Your task to perform on an android device: Can you switch the display settings in the Kitchen Stories app from Use System Default to Dark?
Image 0: 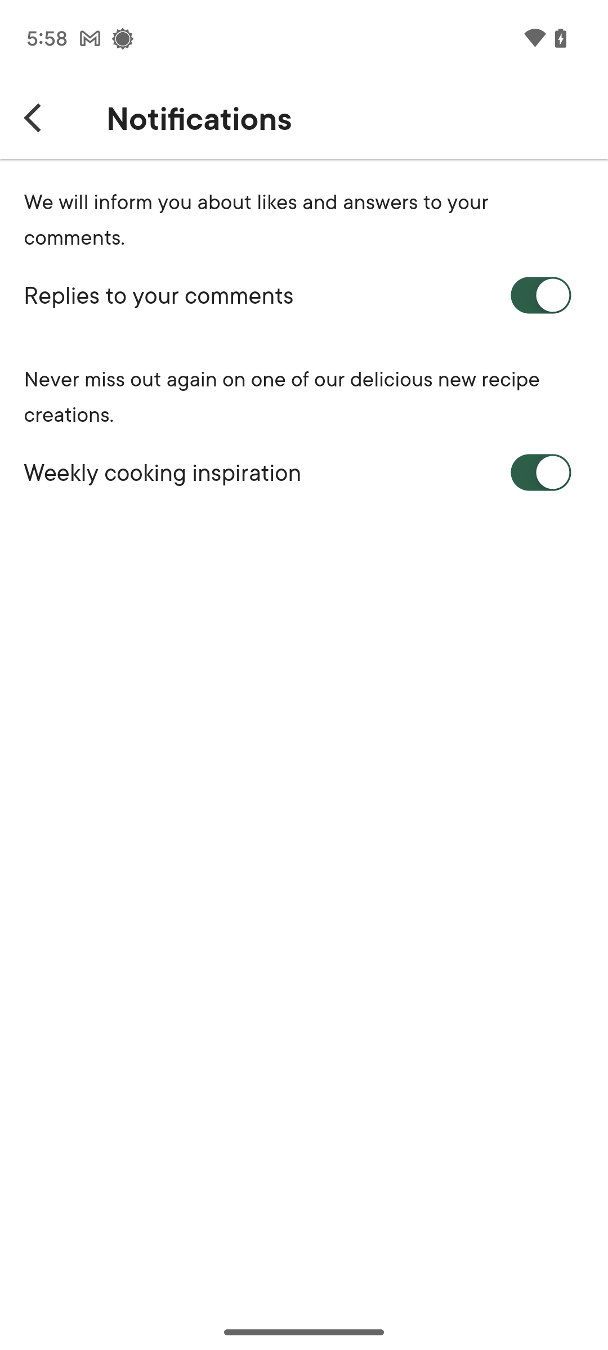
Go back to settings.
Step 0: press back button
Image 1: 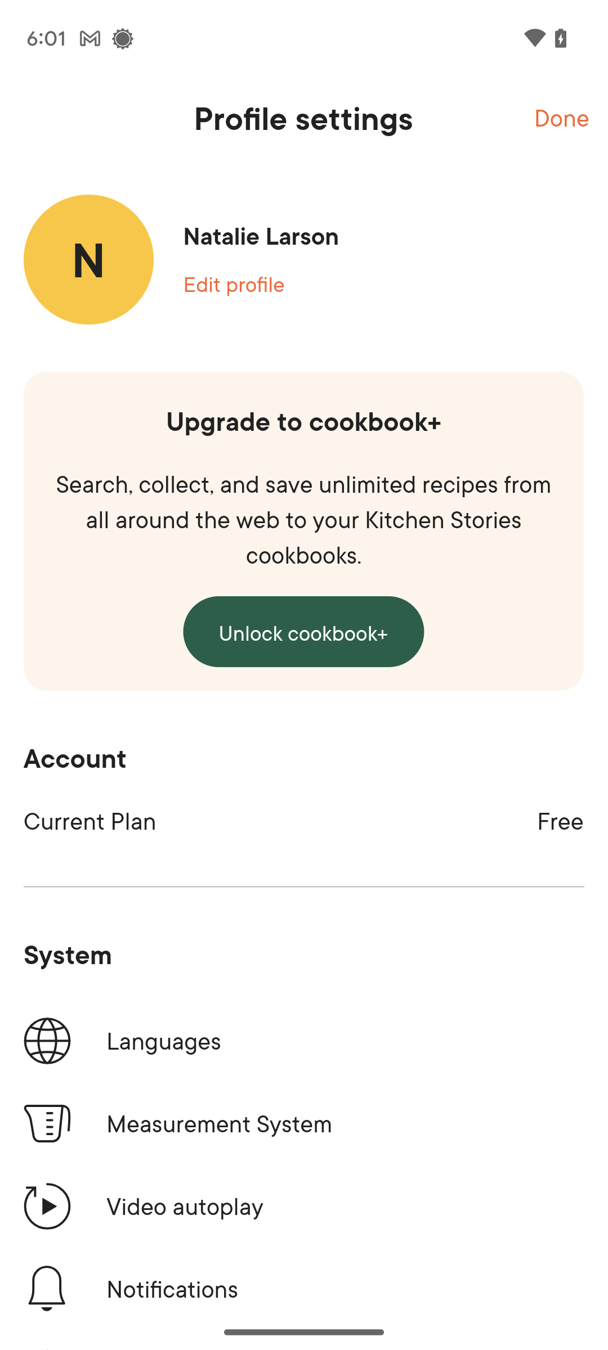
Scroll up on the screen until you find the Display tab.
Step 1: scroll down
Image 2: 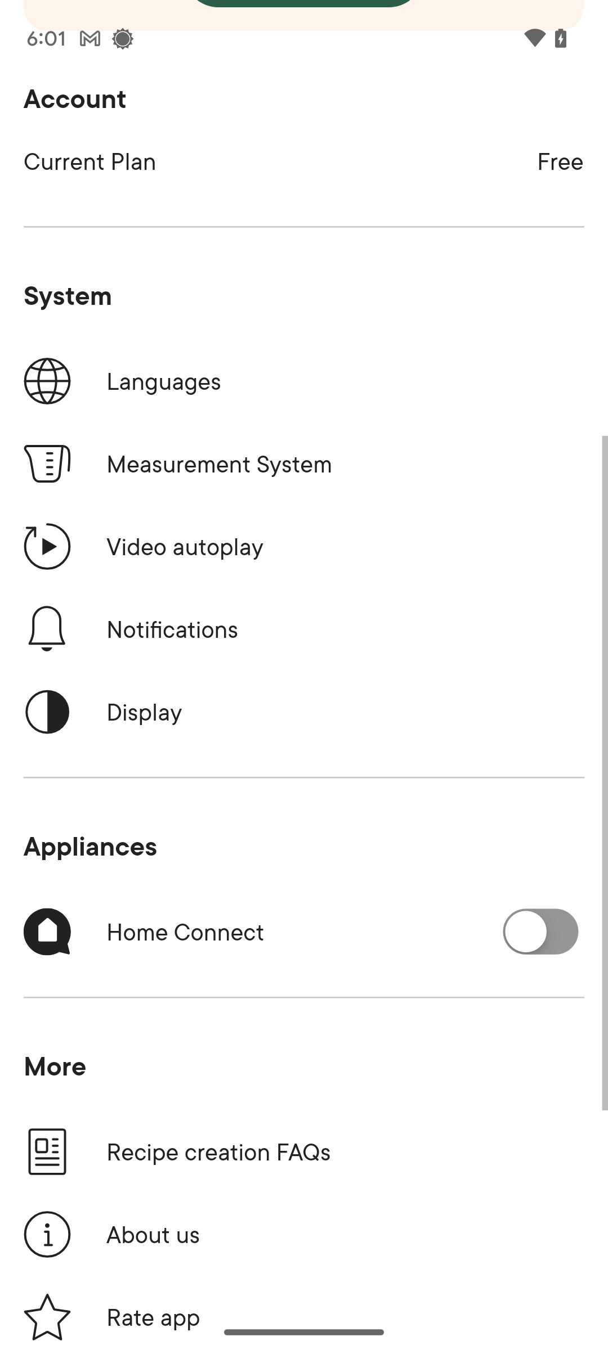
Click on the Display tab.
Step 2: click (304, 712)
Image 3: 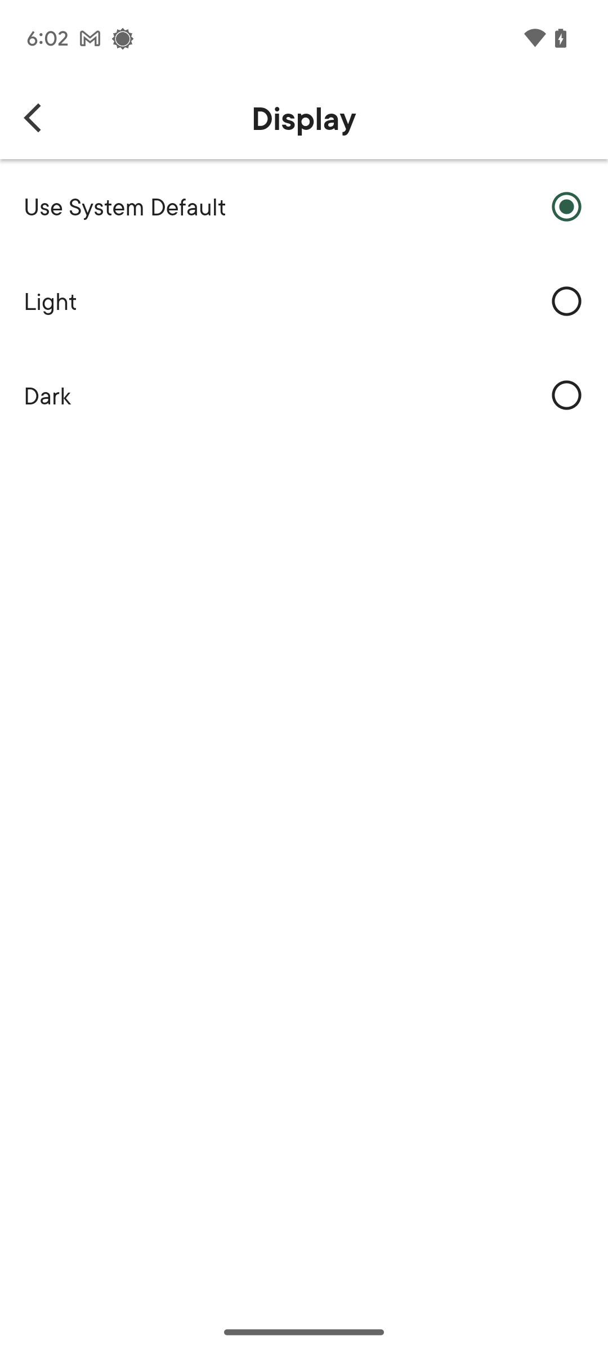
Click on the circle icon of the Dark.
Step 3: click (304, 395)